Your task to perform on an android device: Delete the note with the title Weekend Schedule in the Notein app.
Image 0: 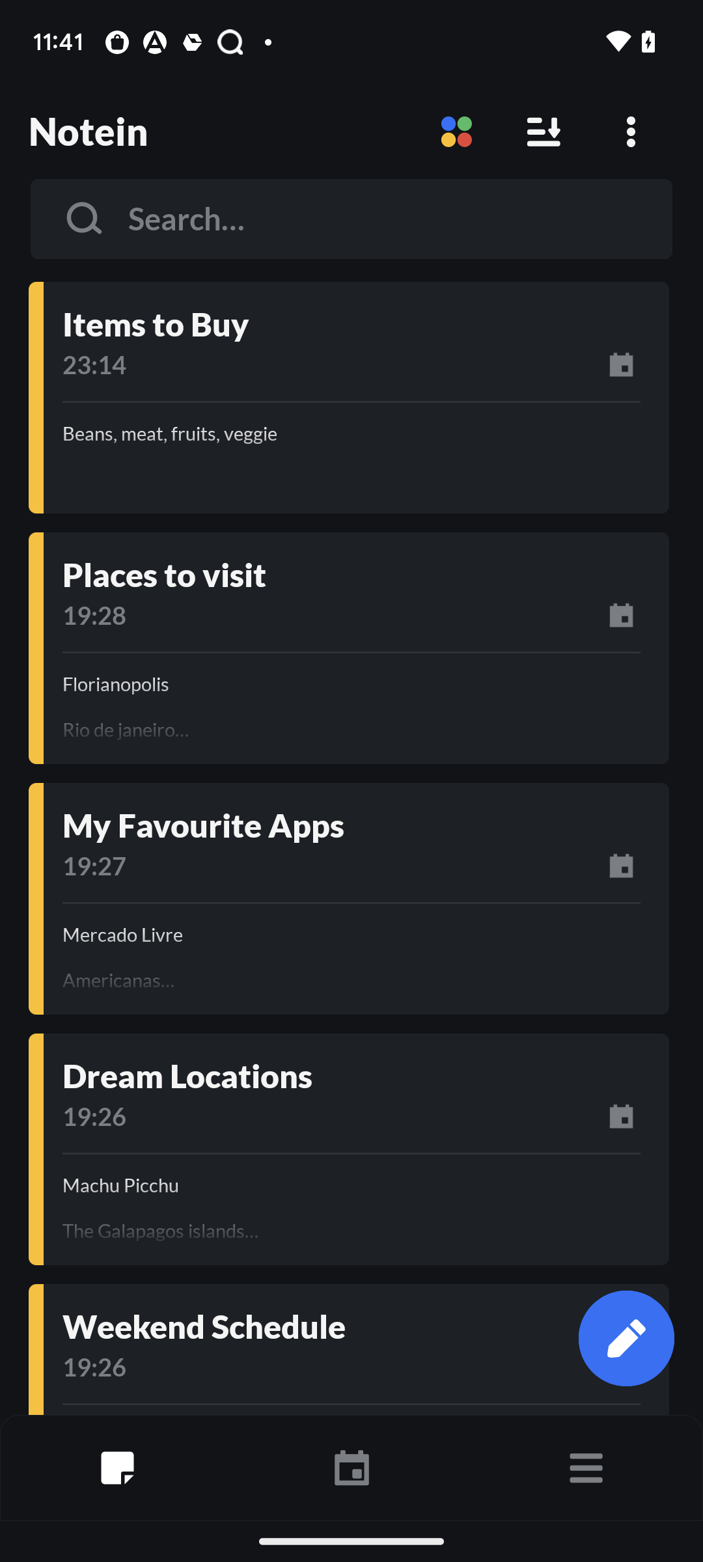
Click on the weekend schedule
Step 0: click (351, 1349)
Image 2: 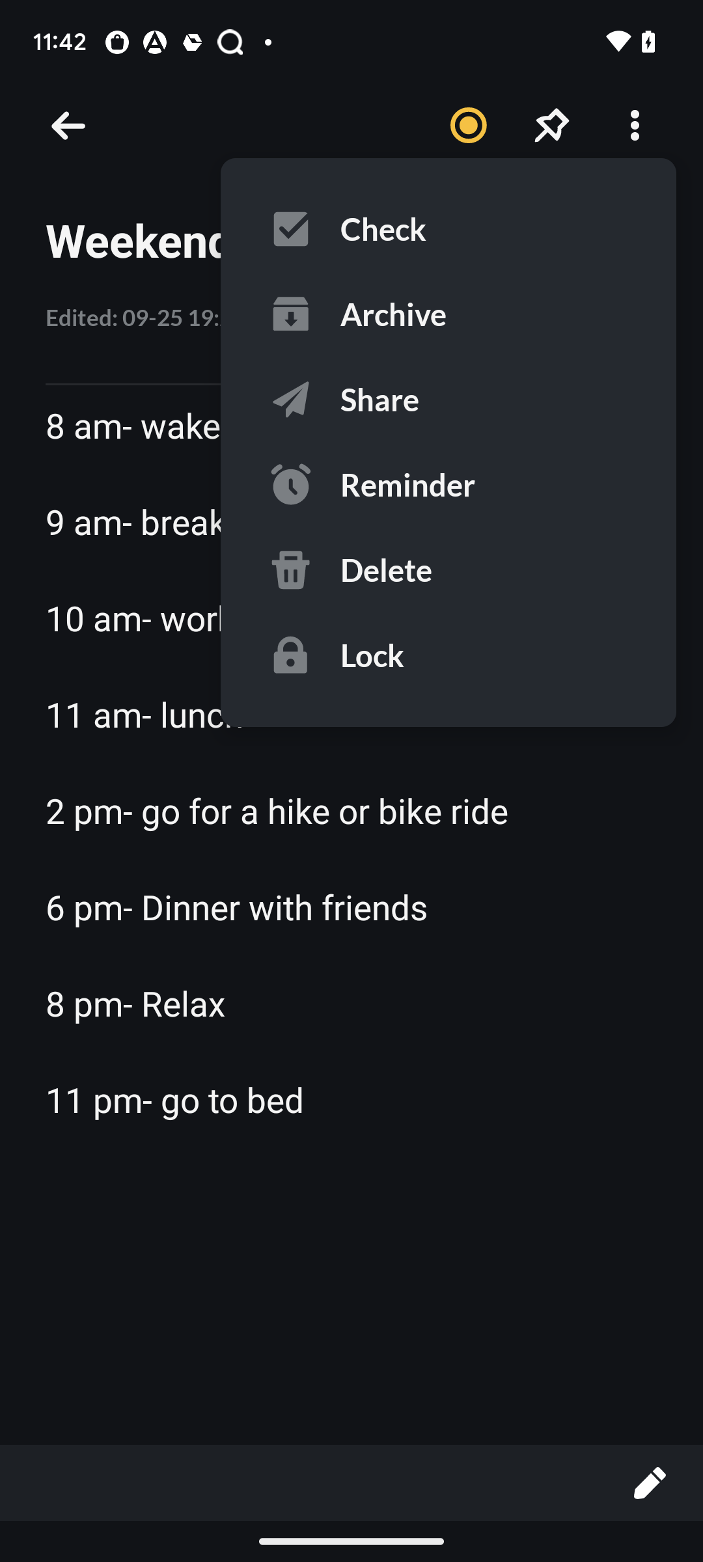
Click on the Delete option
Step 2: click (386, 569)